Your task to perform on an android device: I want to check the reviews of the Arrow men's striped slim fit formal shirt, if any, in the Lifestyle app.
Image 0: 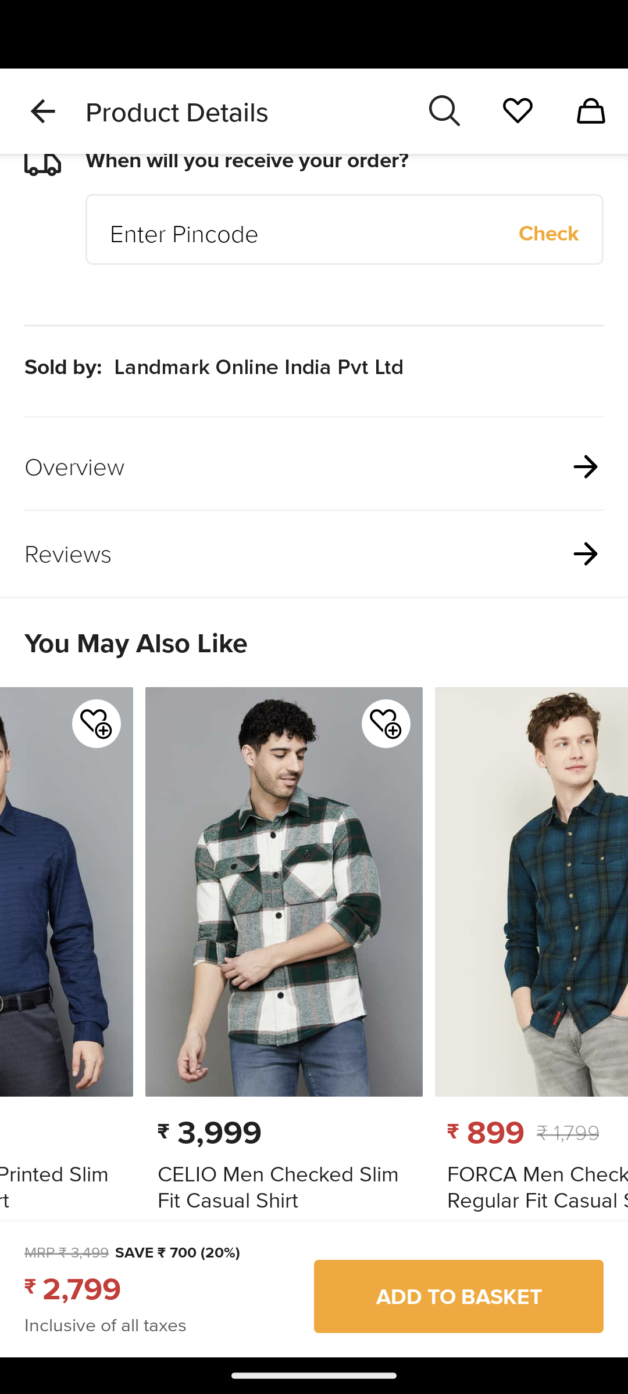
Click on the Reviews button.
Step 0: click (314, 554)